Your task to perform on an android device: The stress at work is keeping me up at night. Try the Idanim app's sleep meditation.
Image 0: 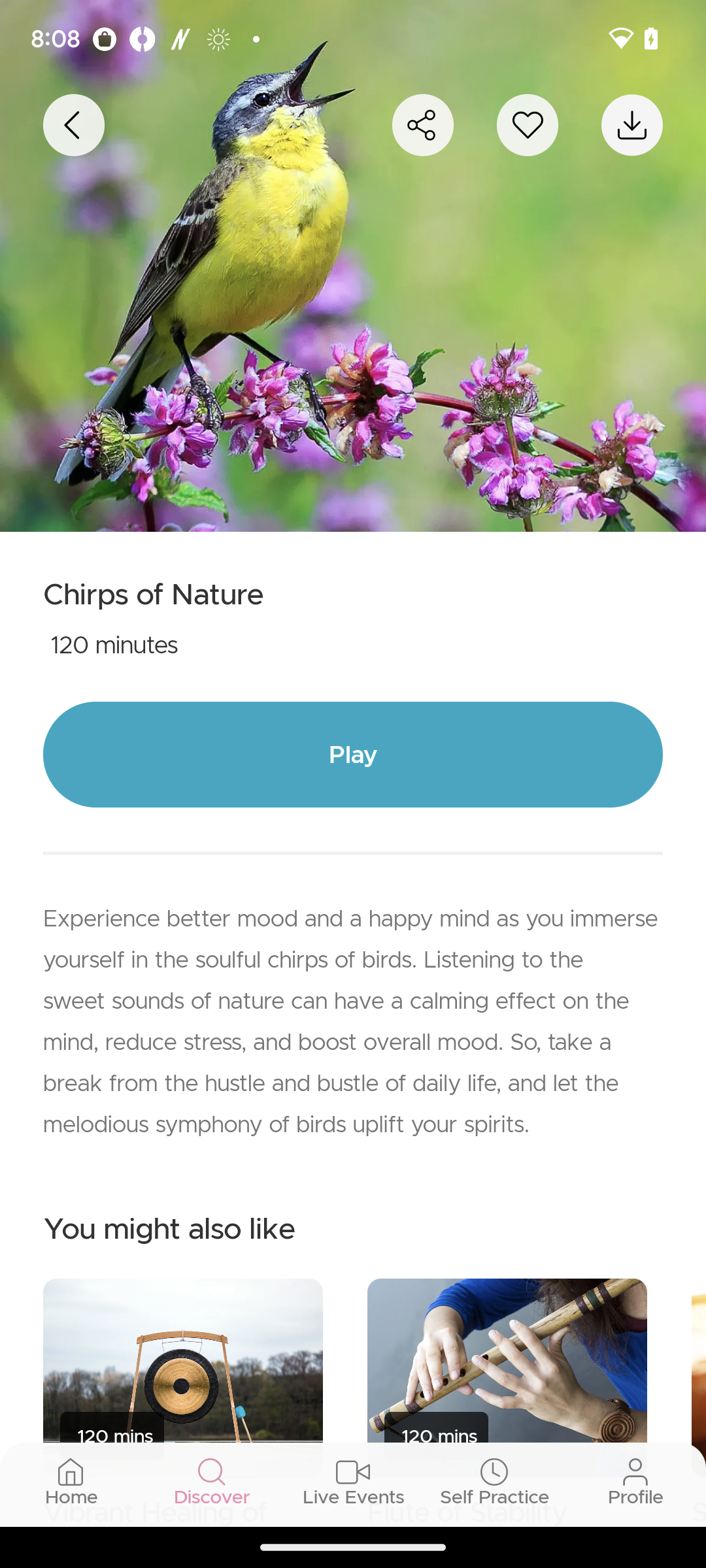
Click on the arrow back button.
Step 0: click (353, 86)
Image 1: 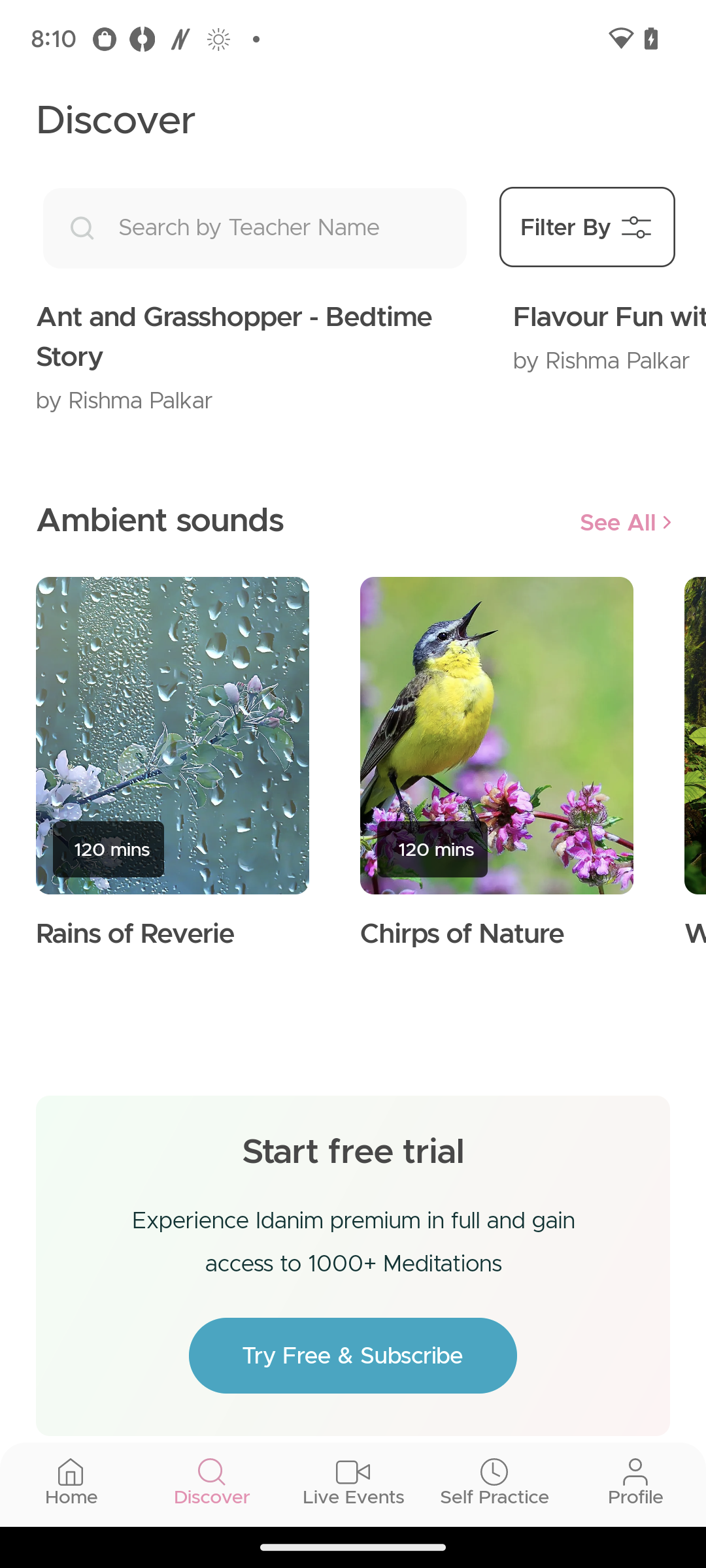
Swipe up to view the sleep meditations.
Step 1: scroll up
Image 2: 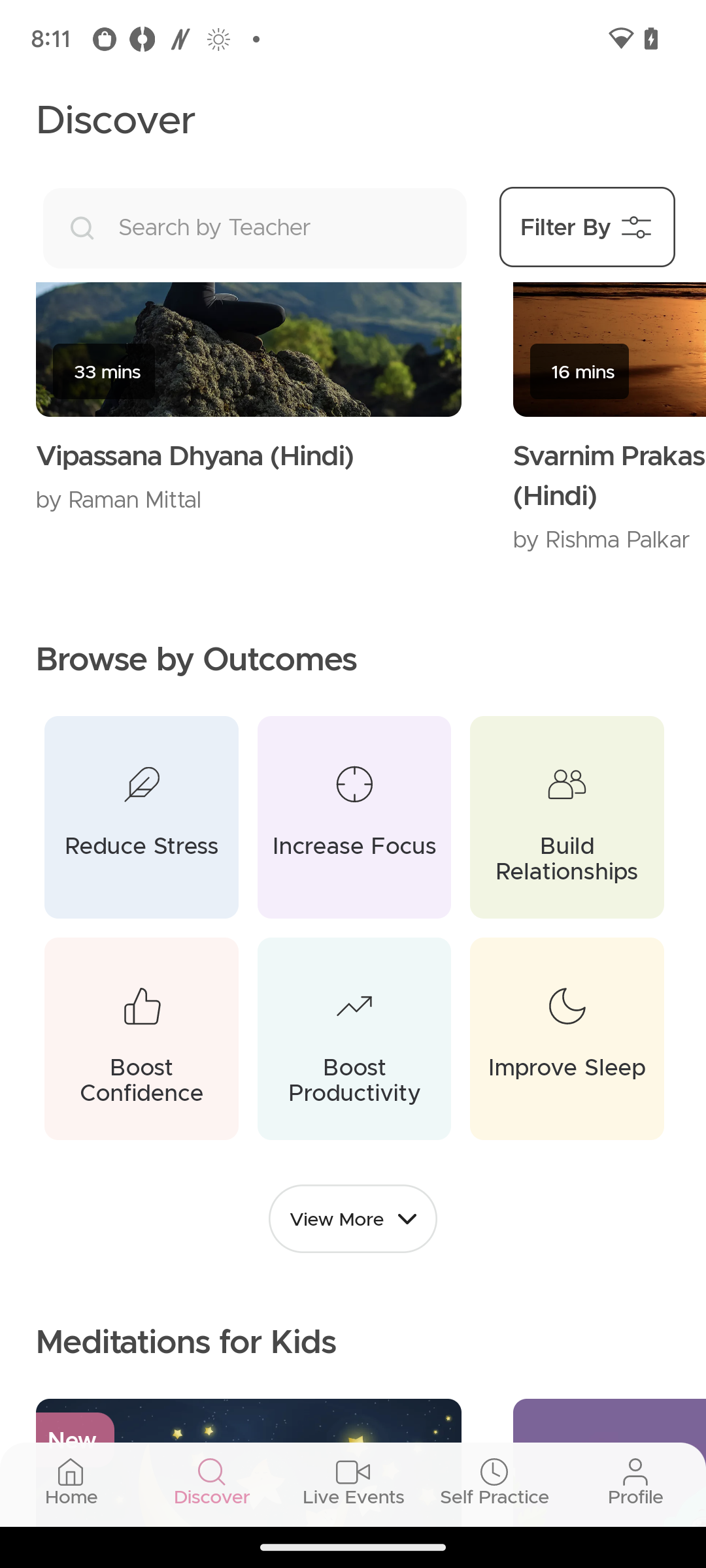
Click on the Improve sleep meditation.
Step 2: click (566, 1039)
Image 3: 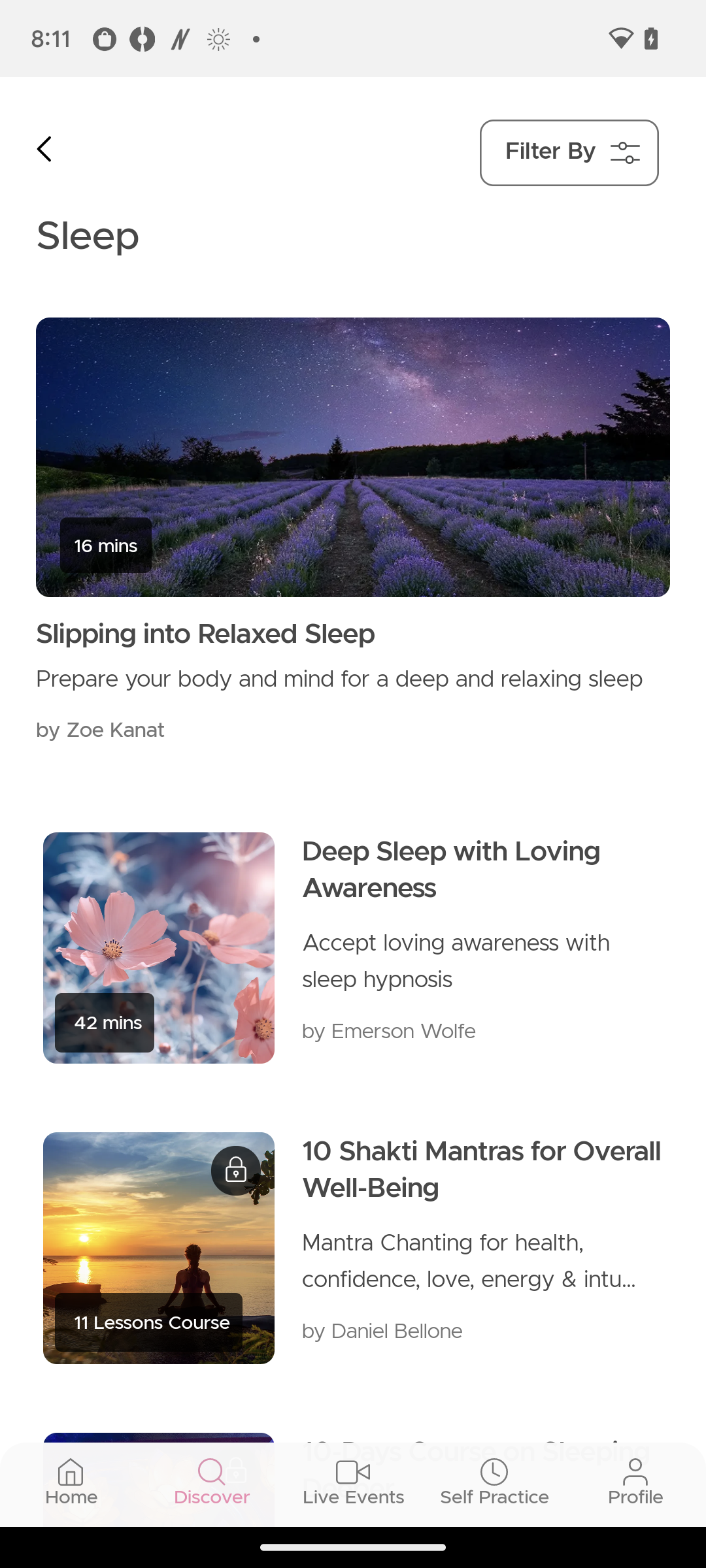
Click on the first video for relaxed sleep.
Step 3: click (353, 457)
Image 4: 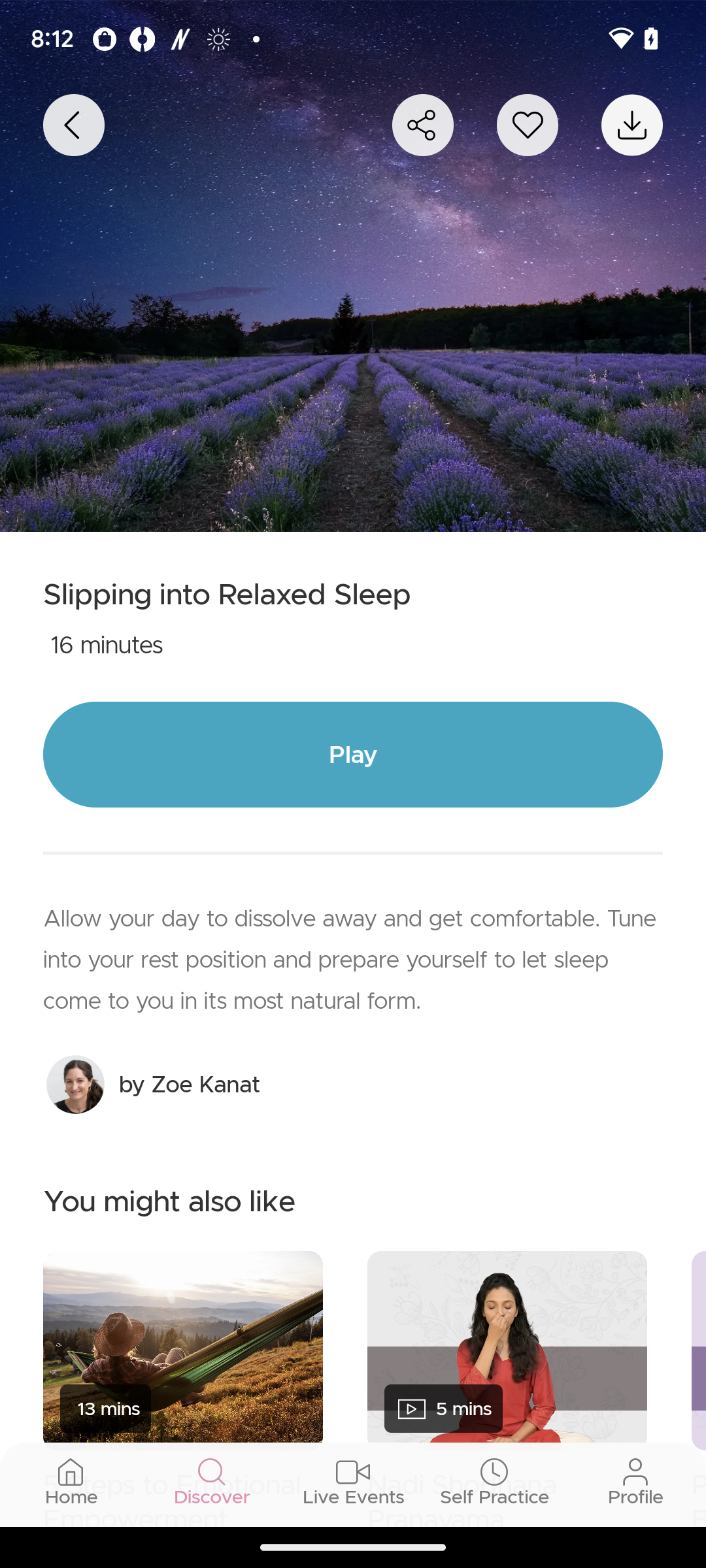
Click on the play button.
Step 4: click (353, 755)
Image 5: 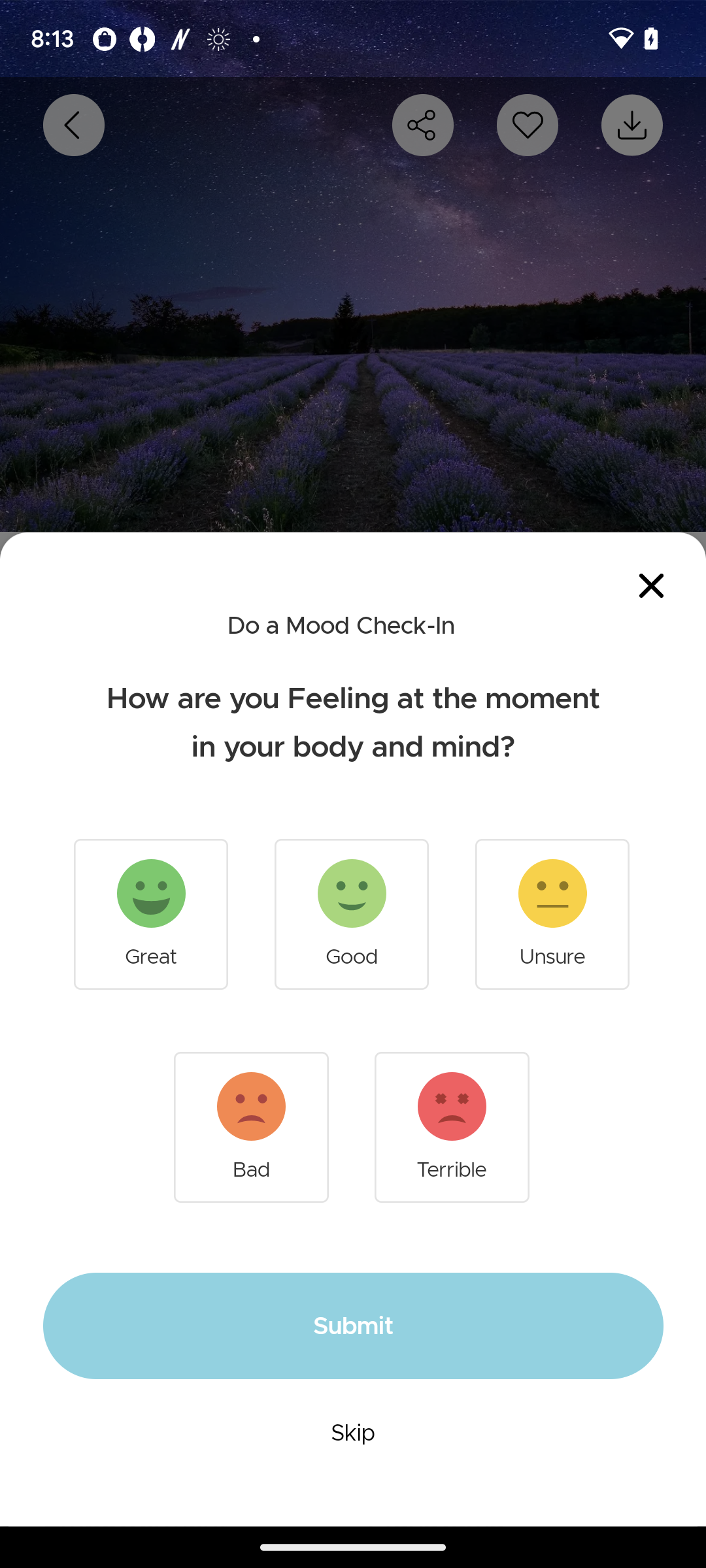
Click on the skip button.
Step 5: click (353, 1432)
Image 6: 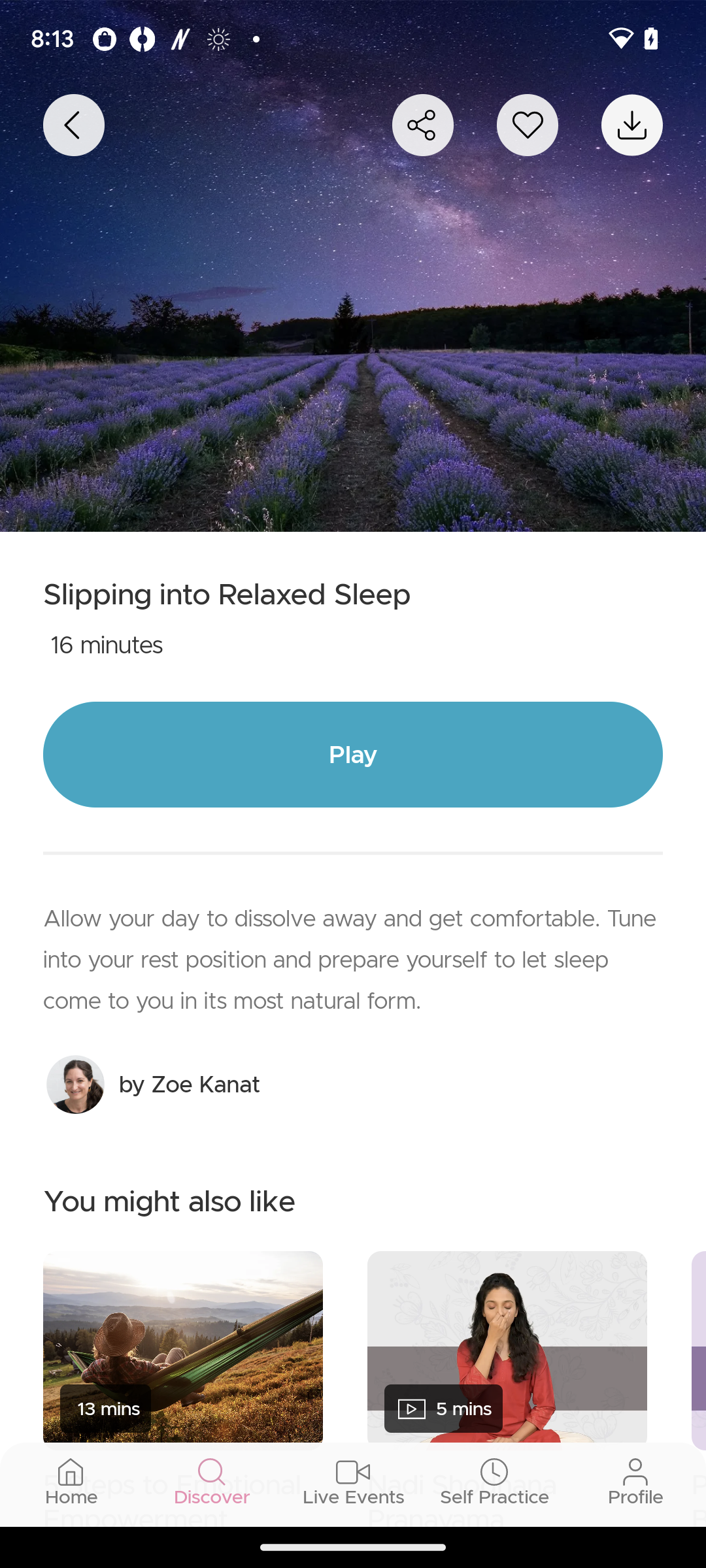
Click on the skip button.
Step 6: wait